Your task to perform on an android device: Open the merriam webster app and look up the multiple definitions of the bear.
Image 0: 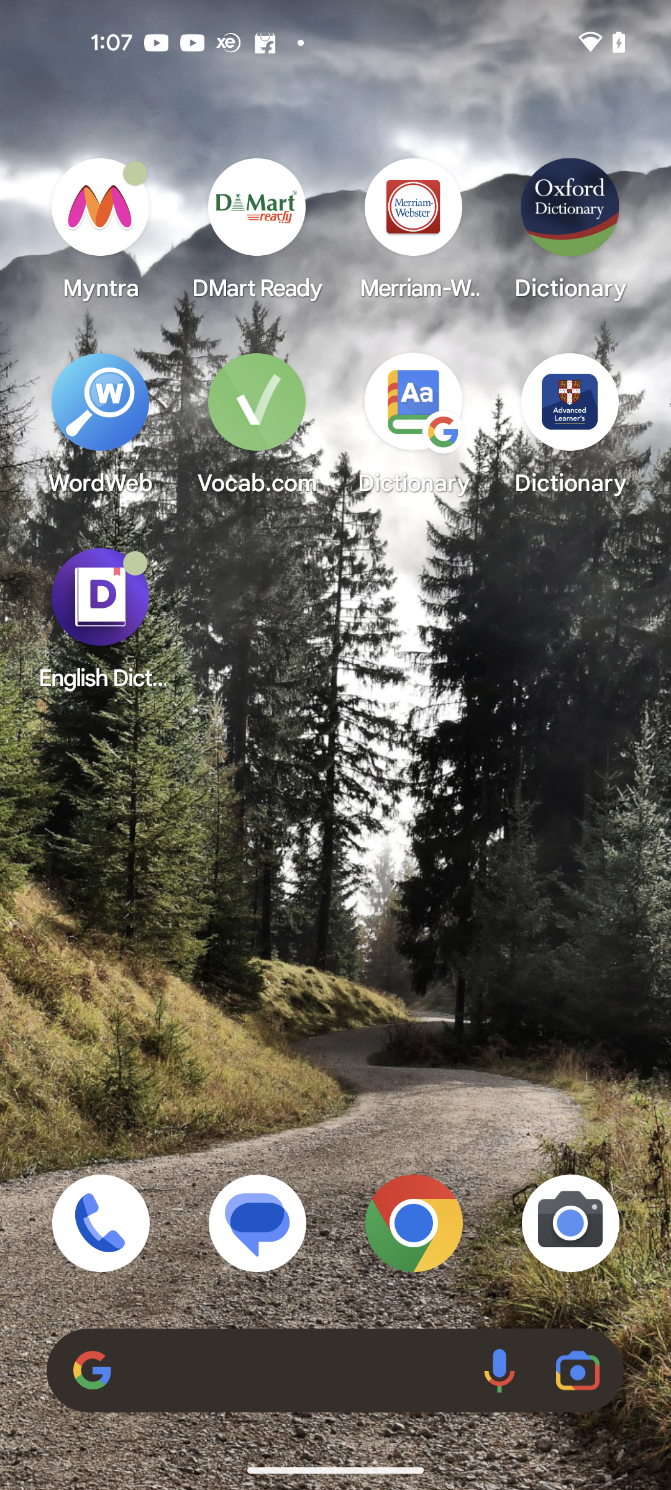
Open the merriam webster app
Step 0: open app "Merriam-Webster Dictionary"
Image 1: 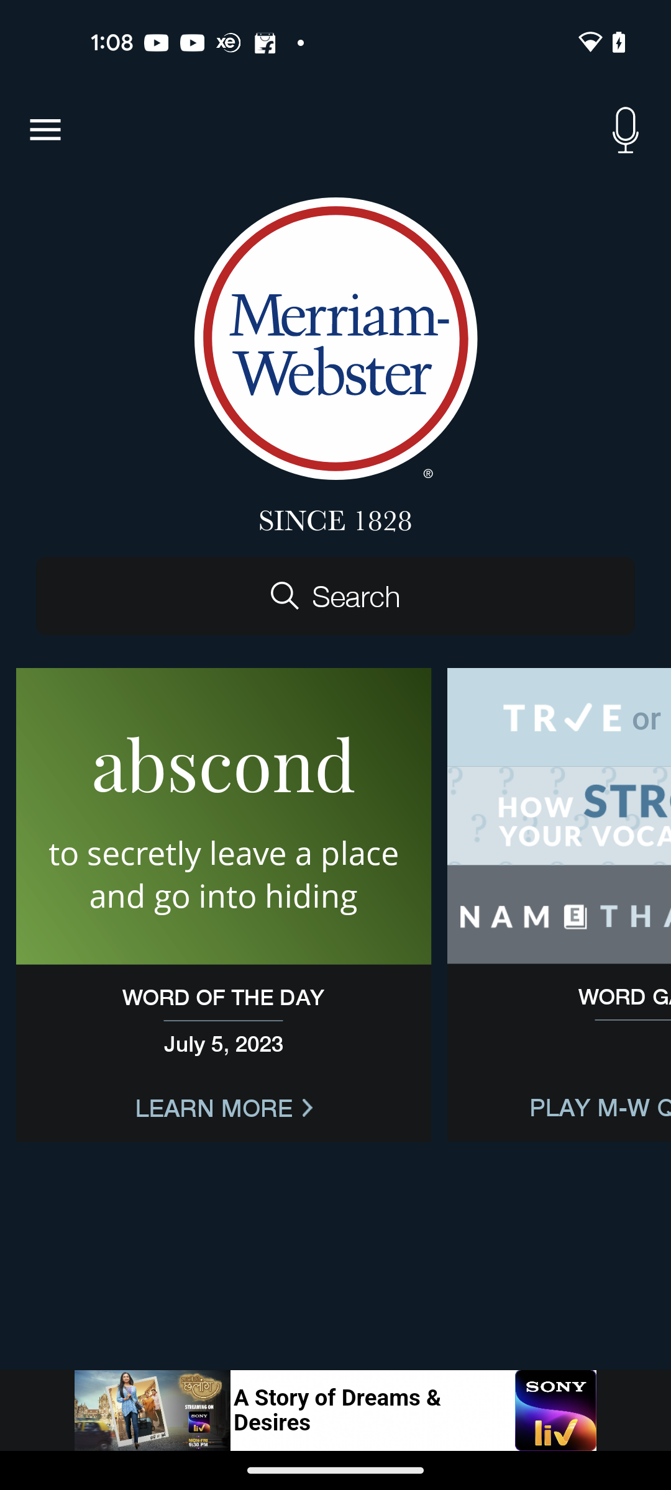
Click on the search button in the middle of the screen.
Step 1: click (335, 595)
Image 2: 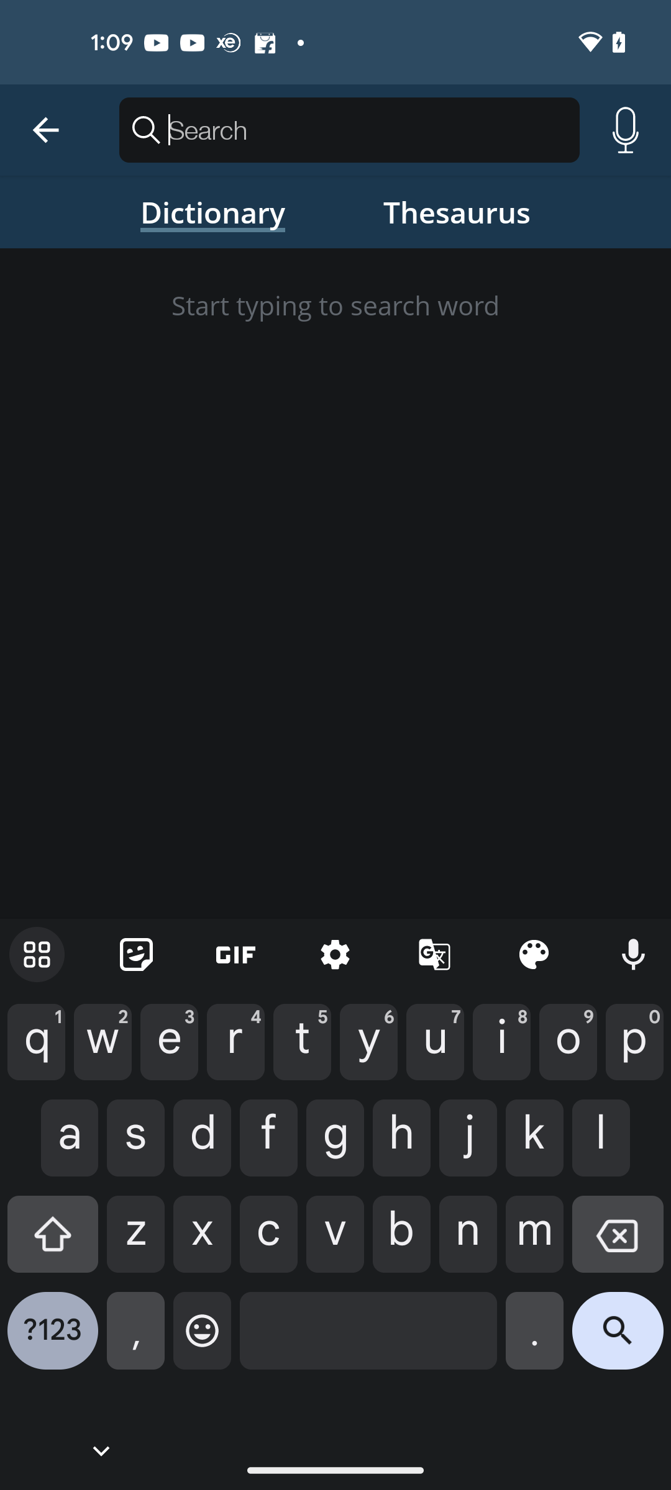
Type bear in the search bar.
Step 2: type "bear"
Image 3: 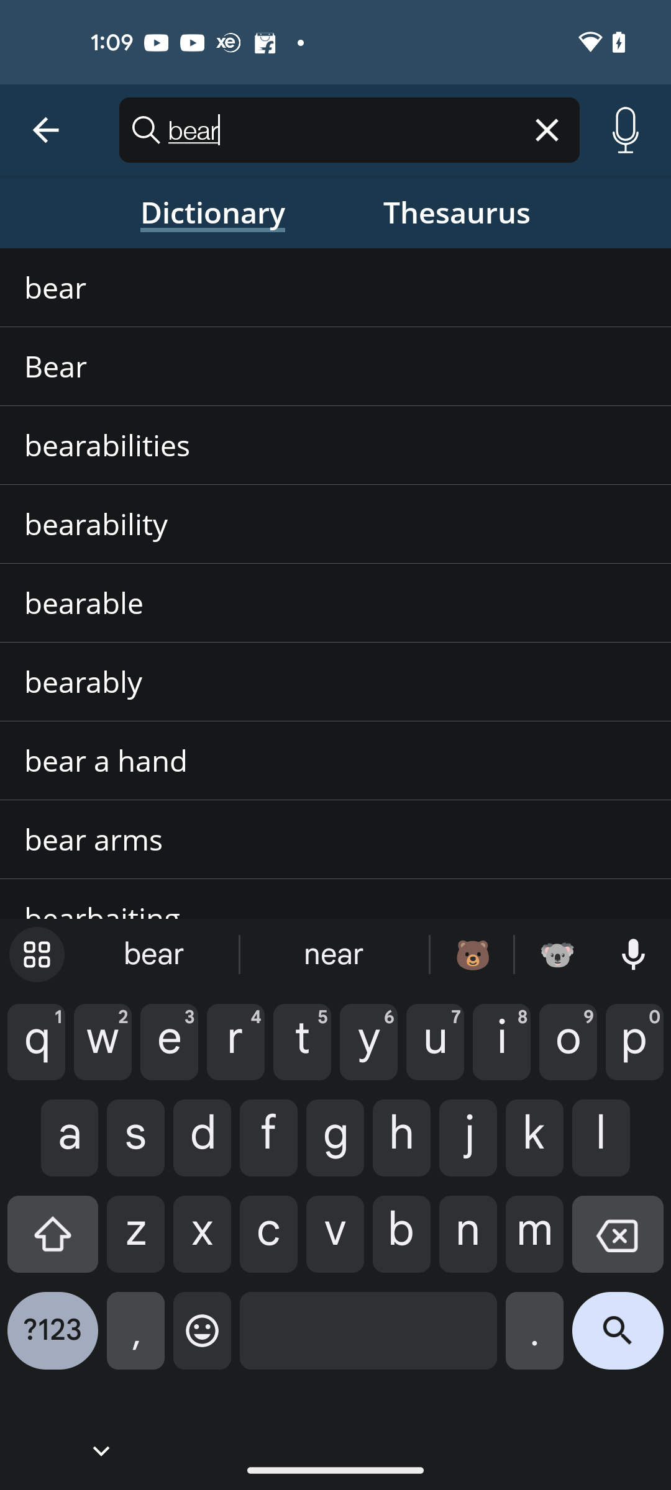
Click on the first suggestion.
Step 3: click (55, 287)
Image 4: 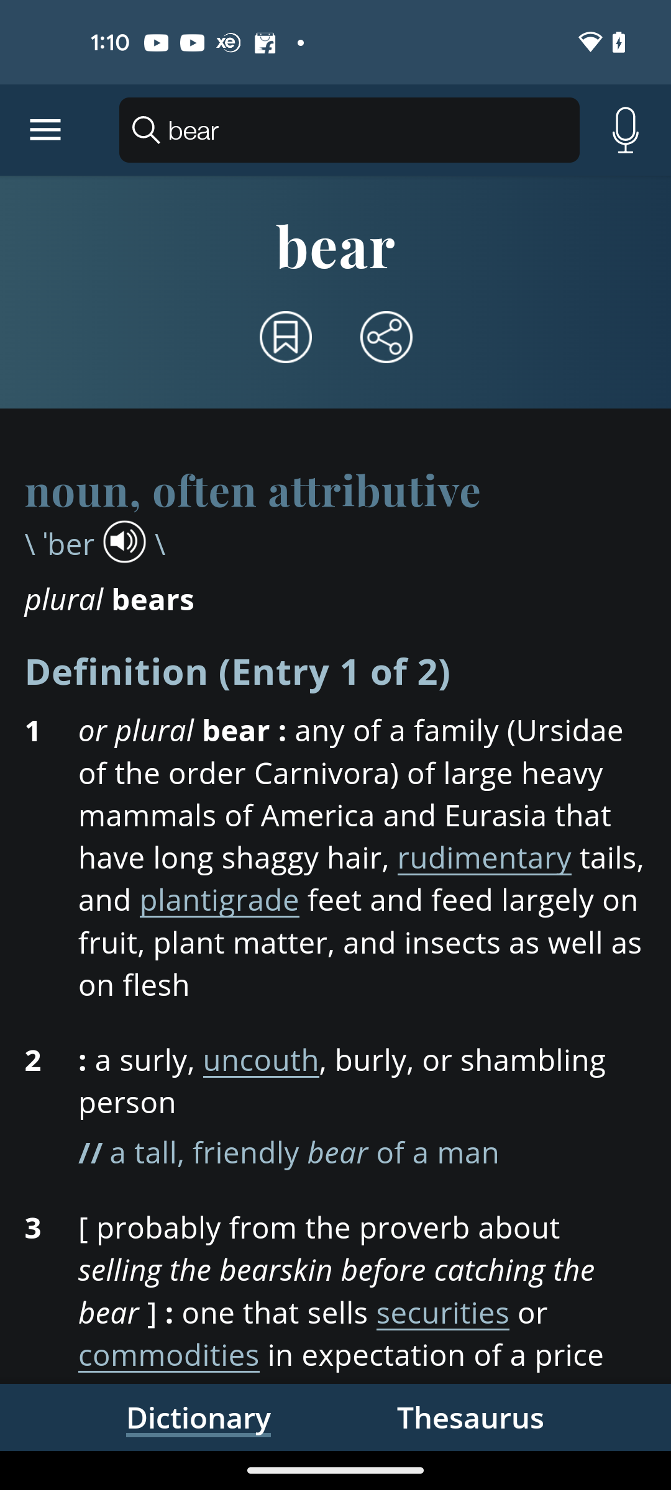
scroll down to view the multiple definitions.
Step 4: scroll down